Your task to perform on an android device: I want to look through brand-new, size L t-shirts for daily use using the Ebay app.
Image 0: 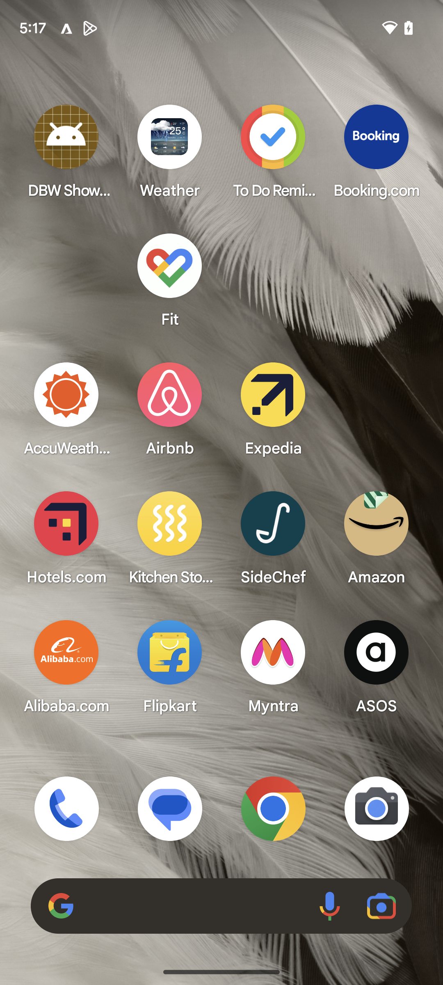
Open Ebay app
Step 0: open app "eBay"
Image 1: 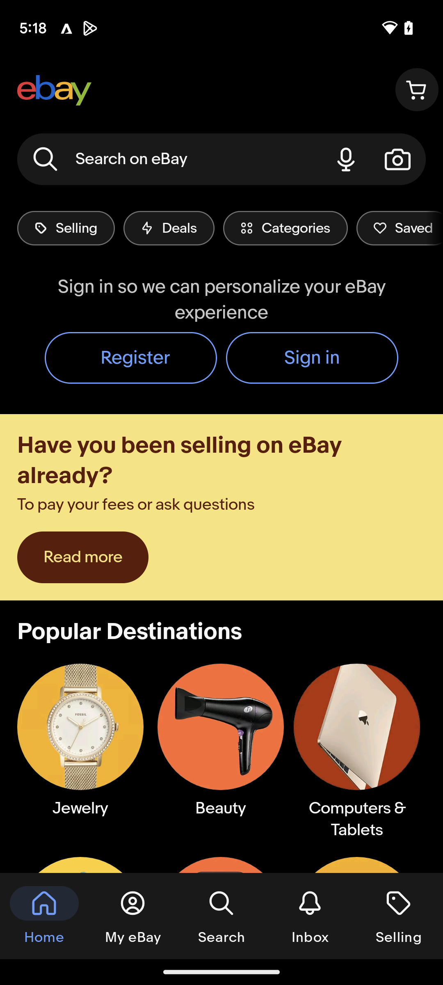
Click on the search box
Step 1: click (169, 159)
Image 2: 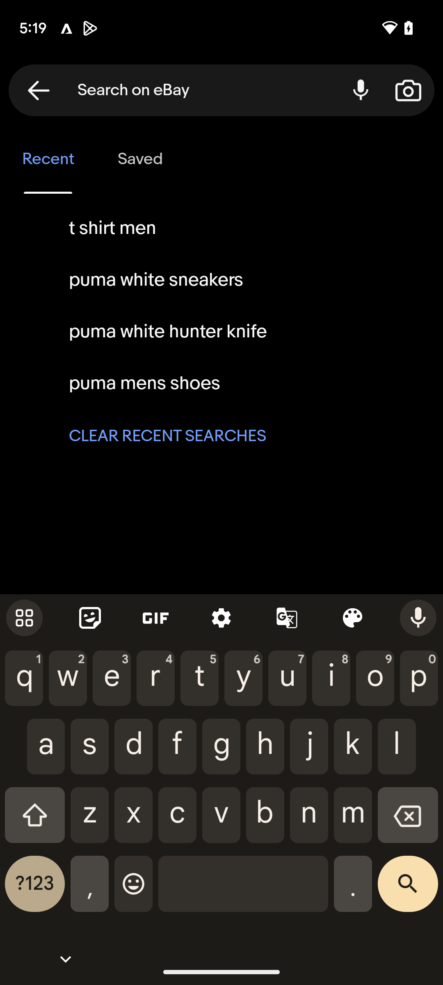
Select t-shirt men
Step 2: click (112, 228)
Image 3: 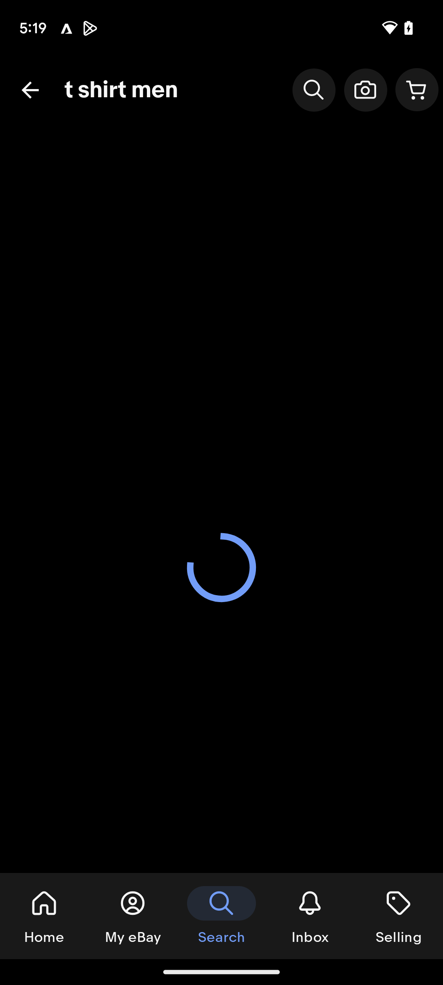
Select t-shirt men
Step 3: wait
Image 4: 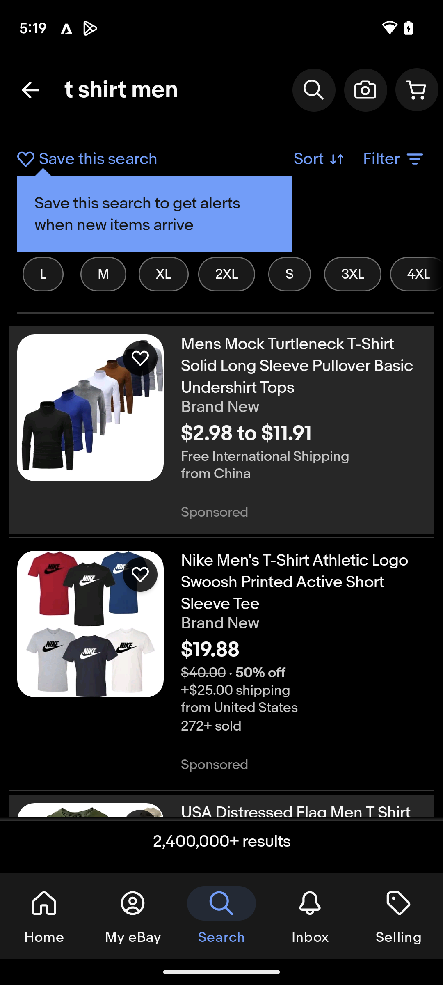
Select size L
Step 4: click (43, 269)
Image 5: 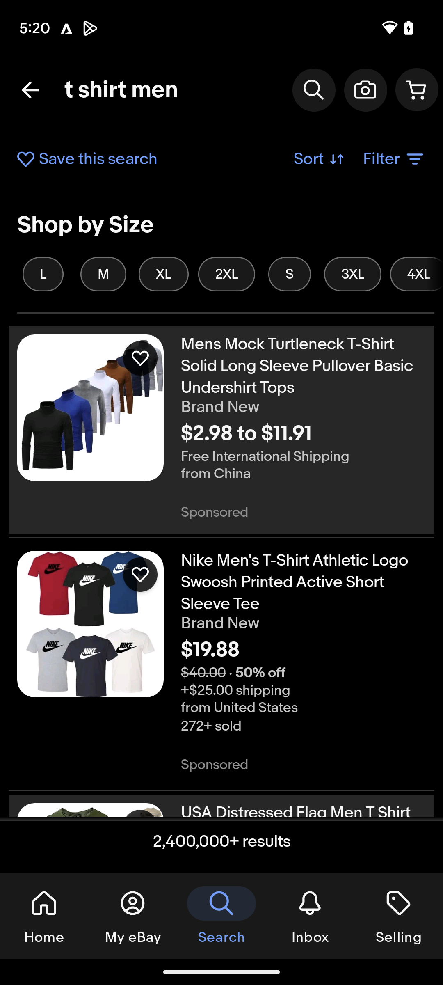
Select size L
Step 5: click (43, 274)